Your task to perform on an android device: Go to the TickTick app and edit the date, time, and note in rent is due
Image 0: 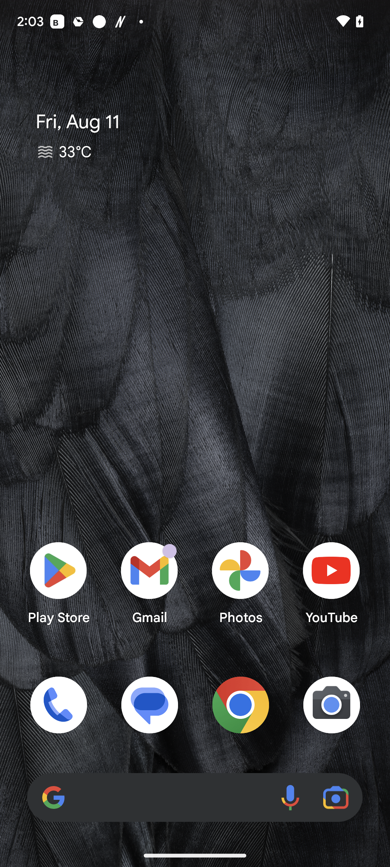
Open the TickTick app
Step 0: open app "TickTick"
Image 1: 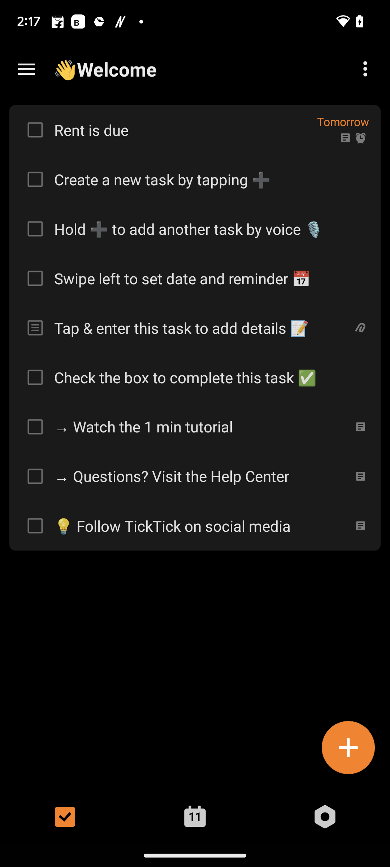
Click on first option 
Step 1: click (185, 130)
Image 2: 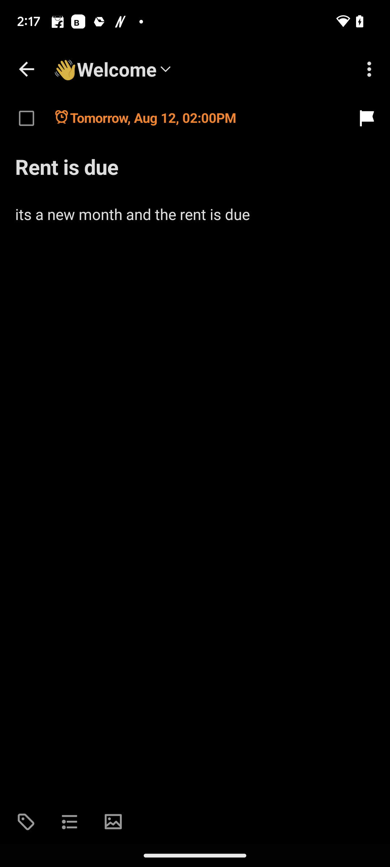
Click on the timer icon at the top of the screen
Step 2: click (155, 117)
Image 3: 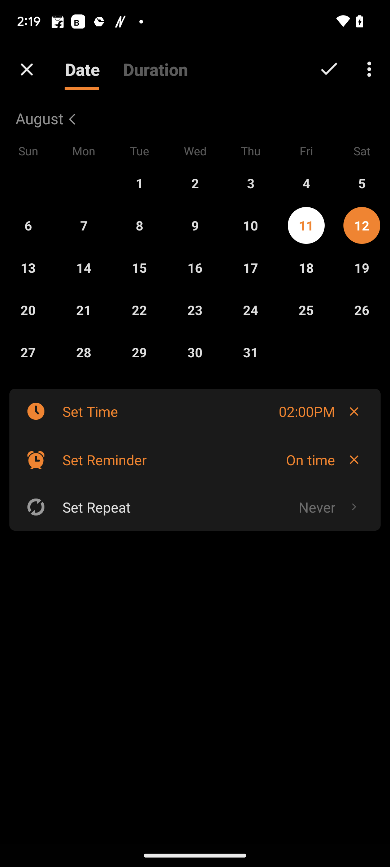
Edit date and time in the Date section
Step 3: click (27, 271)
Image 4: 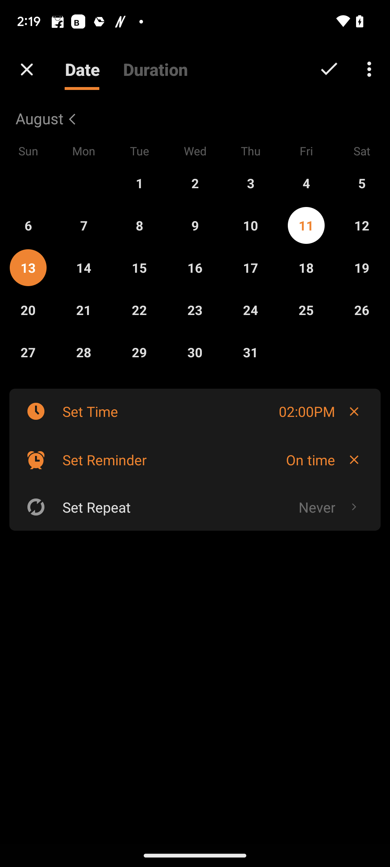
Edit date and time in the Date section
Step 4: click (90, 411)
Image 5: 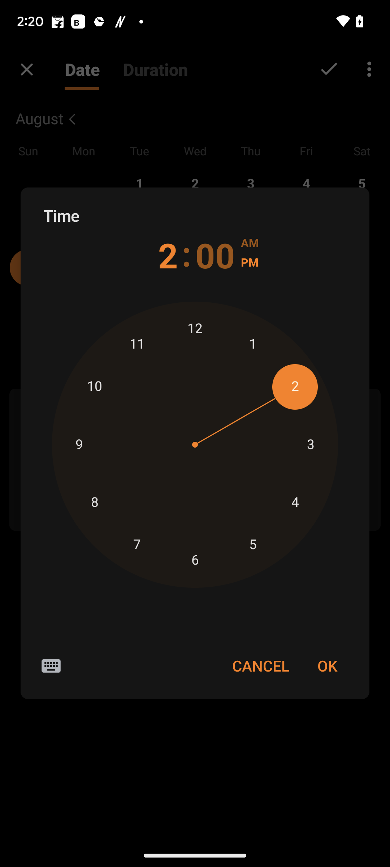
Edit date and time in the Date section
Step 5: click (195, 458)
Image 6: 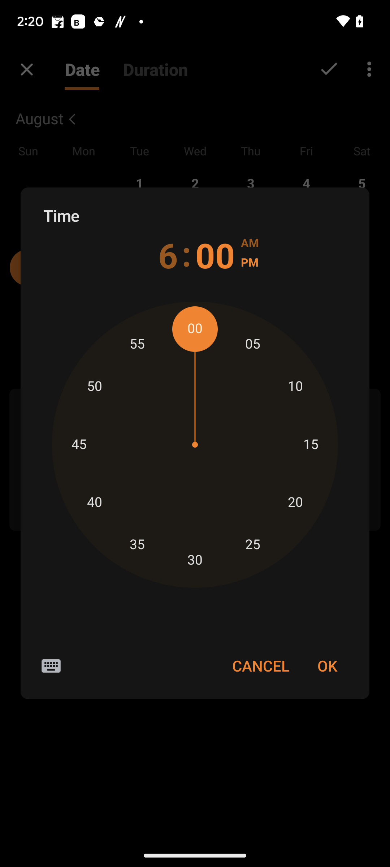
Click the OK option
Step 6: click (327, 666)
Image 7: 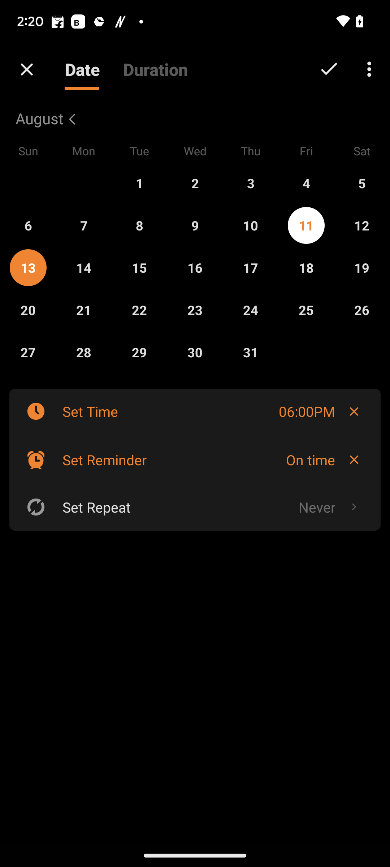
Click on the tick icon at the top right side of the screen
Step 7: click (329, 69)
Image 8: 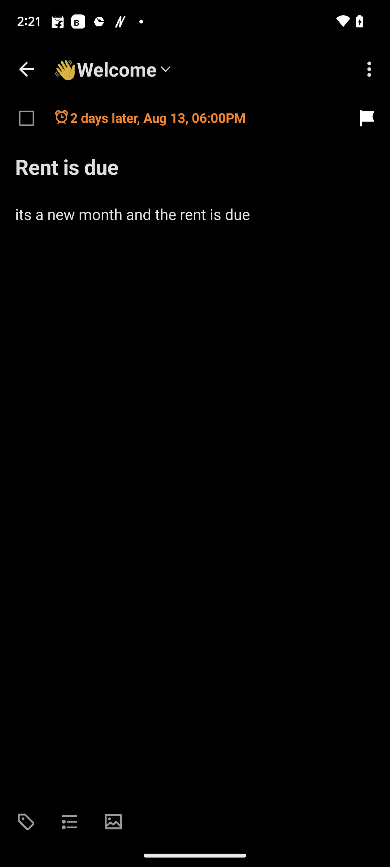
Click on its a new month and the rent is due and edit it to its a new month
Step 8: click (211, 229)
Image 9: 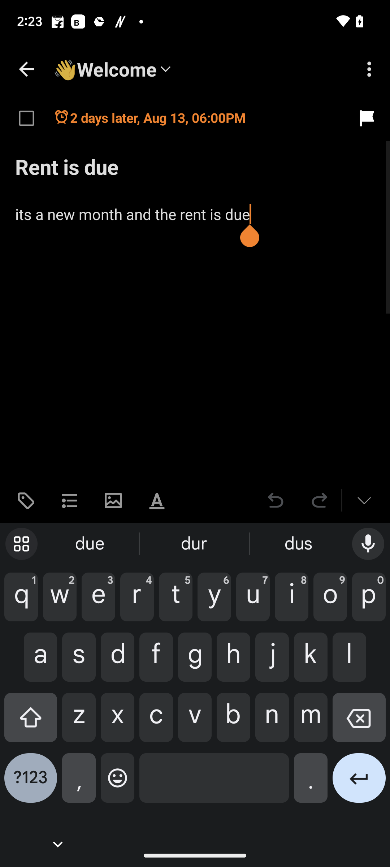
Click on its a new month and the rent is due and edit it to its a new month
Step 9: click (359, 723)
Image 10: 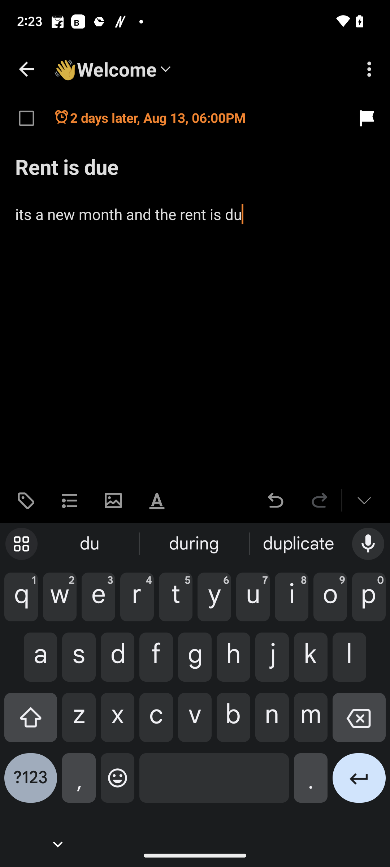
Click on its a new month and the rent is due and edit it to its a new month
Step 10: click (359, 723)
Image 11: 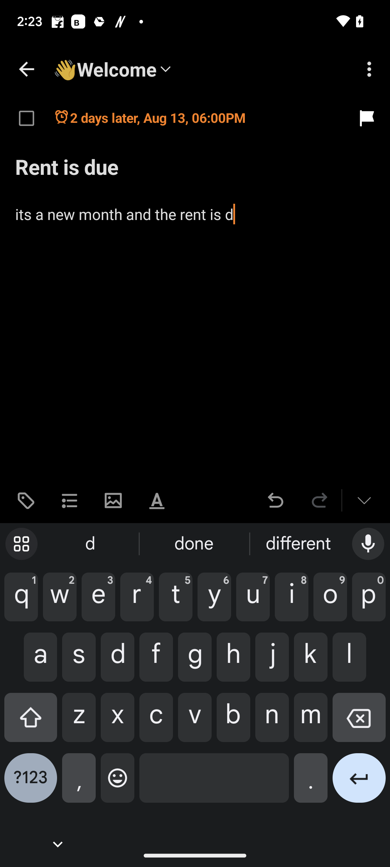
Click on its a new month and the rent is due and edit it to its a new month
Step 11: click (359, 723)
Image 12: 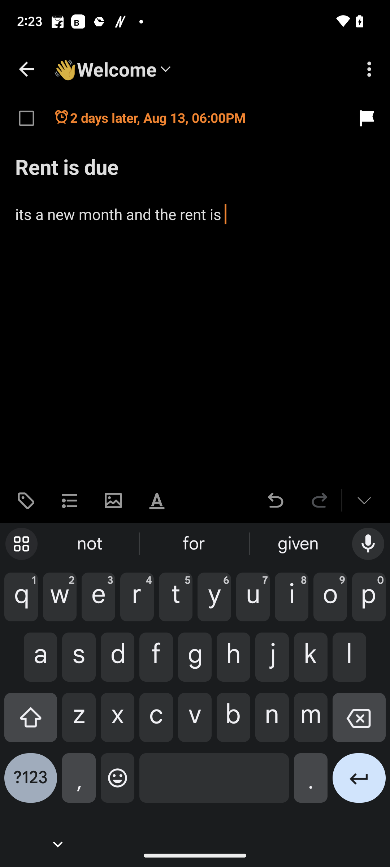
Click on its a new month and the rent is due and edit it to its a new month
Step 12: click (359, 723)
Image 13: 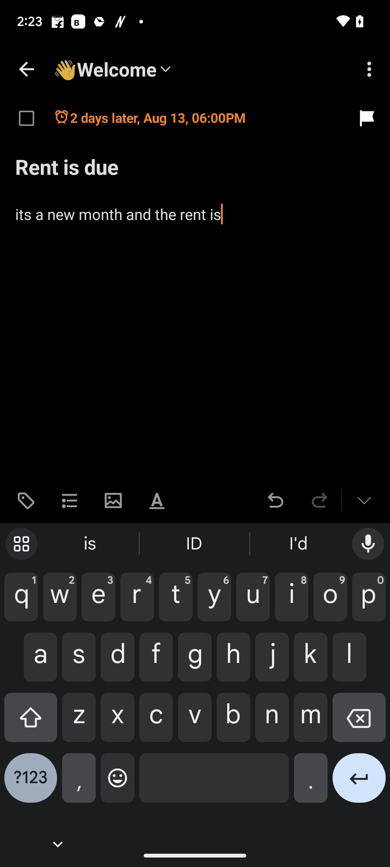
Click on its a new month and the rent is due and edit it to its a new month
Step 13: click (359, 723)
Image 14: 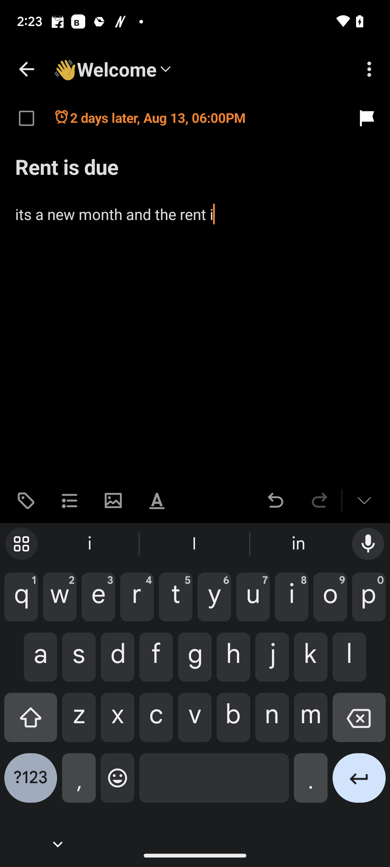
Click on its a new month and the rent is due and edit it to its a new month
Step 14: click (359, 723)
Image 15: 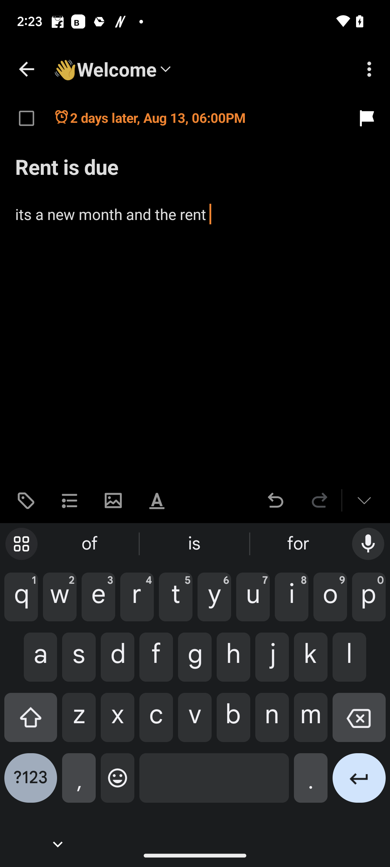
Click on its a new month and the rent is due and edit it to its a new month
Step 15: click (359, 723)
Image 16: 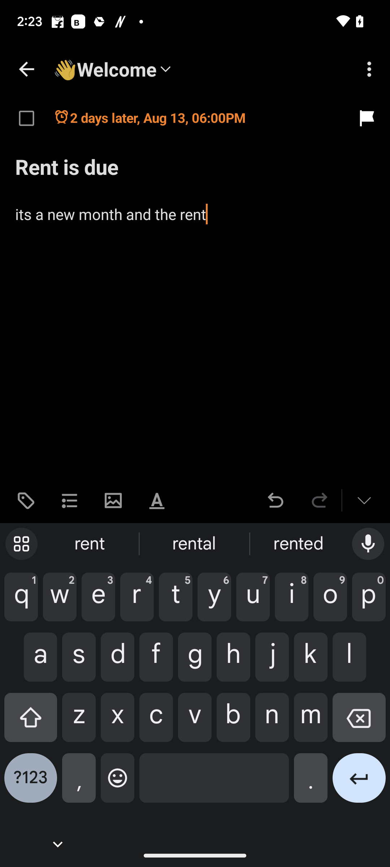
Click on its a new month and the rent is due and edit it to its a new month
Step 16: click (359, 723)
Image 17: 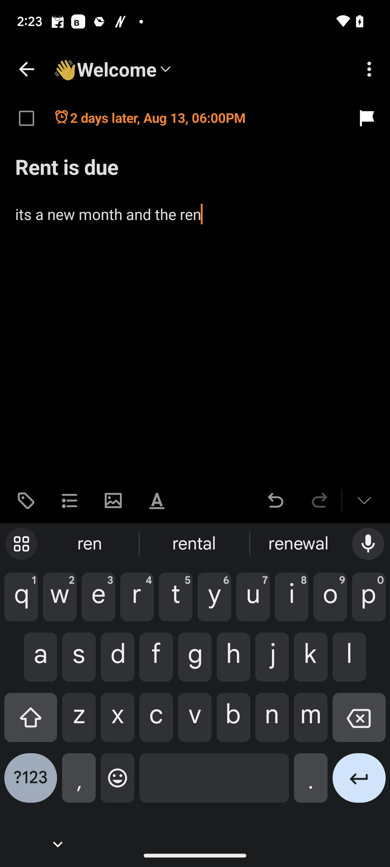
Click on its a new month and the rent is due and edit it to its a new month
Step 17: click (359, 723)
Image 18: 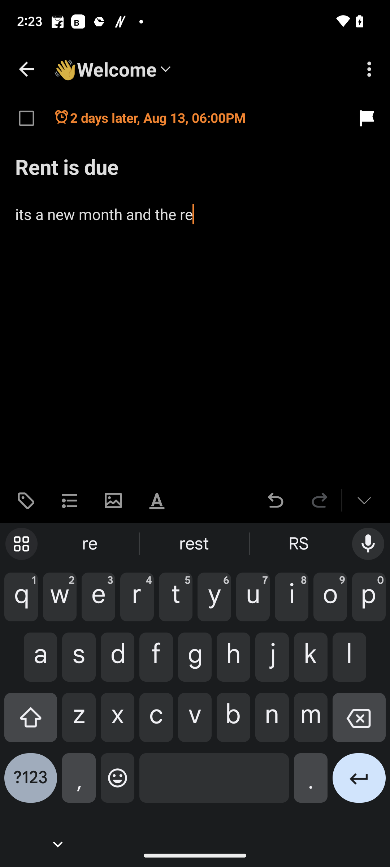
Click on its a new month and the rent is due and edit it to its a new month
Step 18: click (359, 723)
Image 19: 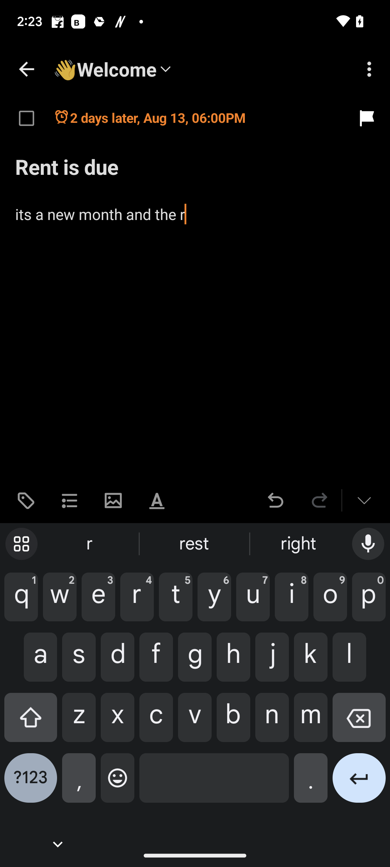
Click on its a new month and the rent is due and edit it to its a new month
Step 19: click (359, 723)
Image 20: 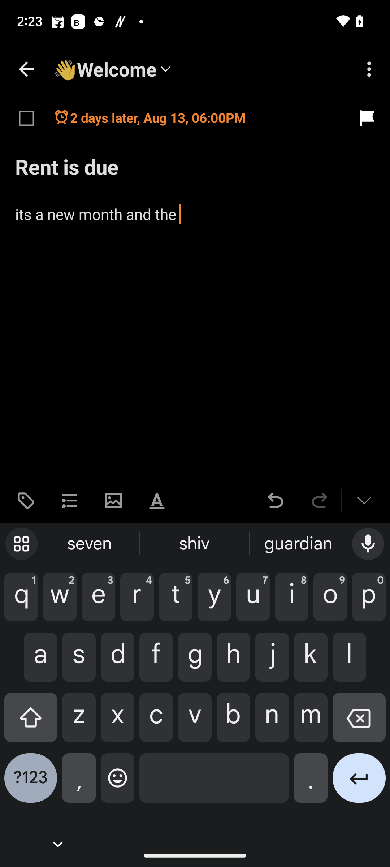
Click on its a new month and the rent is due and edit it to its a new month
Step 20: click (359, 723)
Image 21: 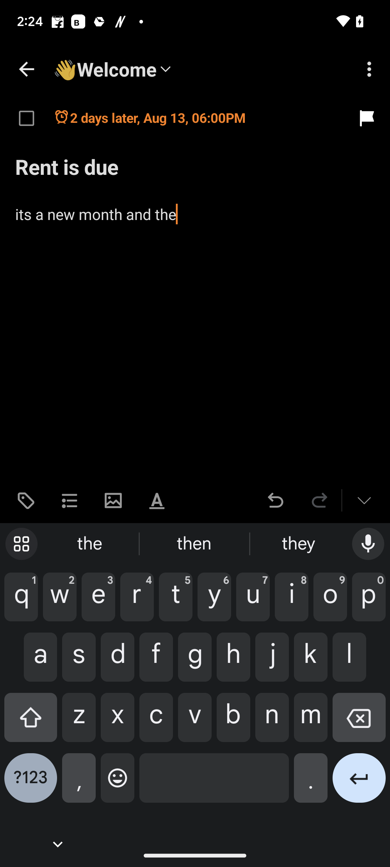
Click on its a new month and the rent is due and edit it to its a new month
Step 21: click (359, 723)
Image 22: 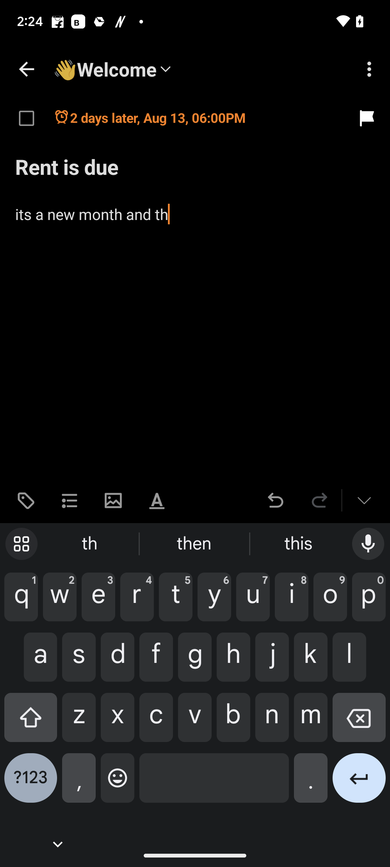
Click on its a new month and the rent is due and edit it to its a new month
Step 22: click (359, 723)
Image 23: 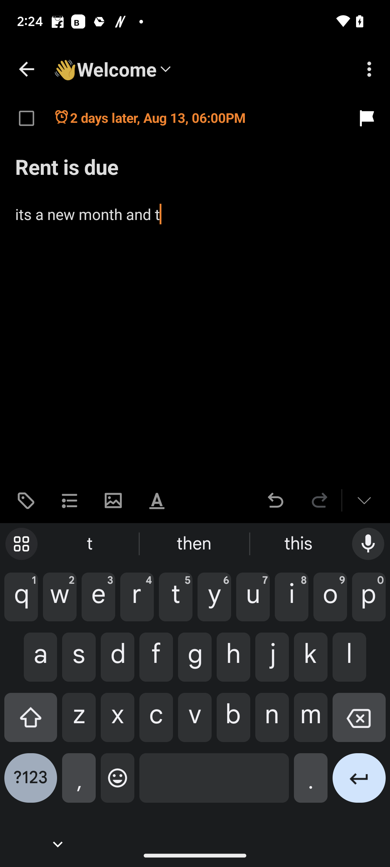
Click on its a new month and the rent is due and edit it to its a new month
Step 23: click (359, 723)
Image 24: 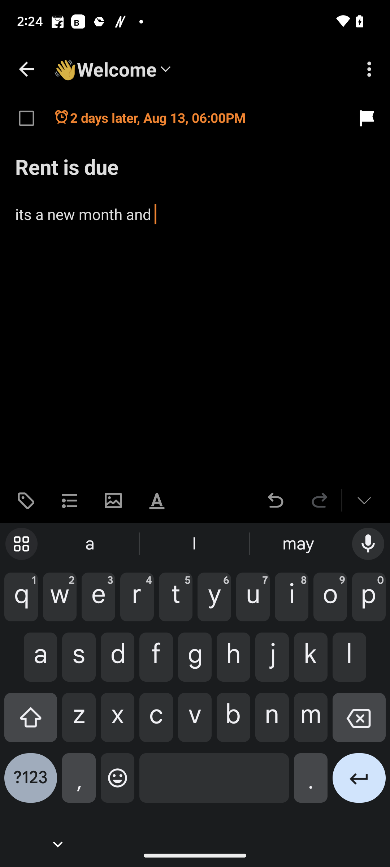
Click on its a new month and the rent is due and edit it to its a new month
Step 24: click (359, 723)
Image 25: 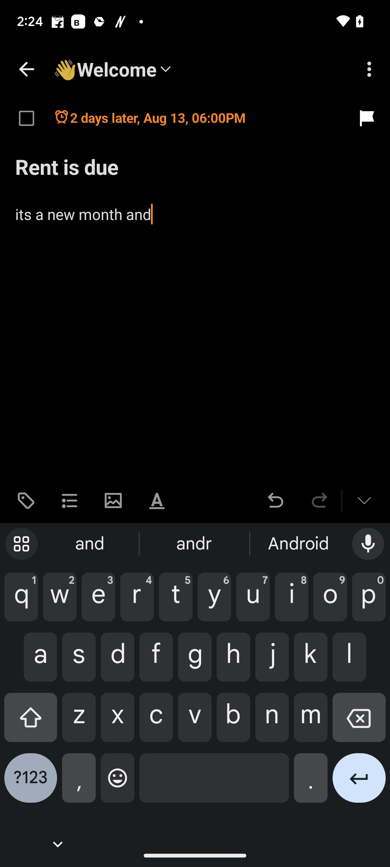
Click on its a new month and the rent is due and edit it to its a new month
Step 25: click (359, 723)
Image 26: 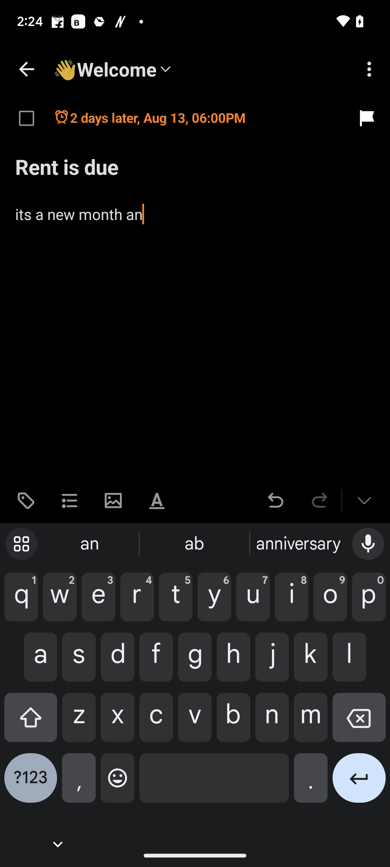
Click on its a new month and the rent is due and edit it to its a new month
Step 26: click (359, 723)
Image 27: 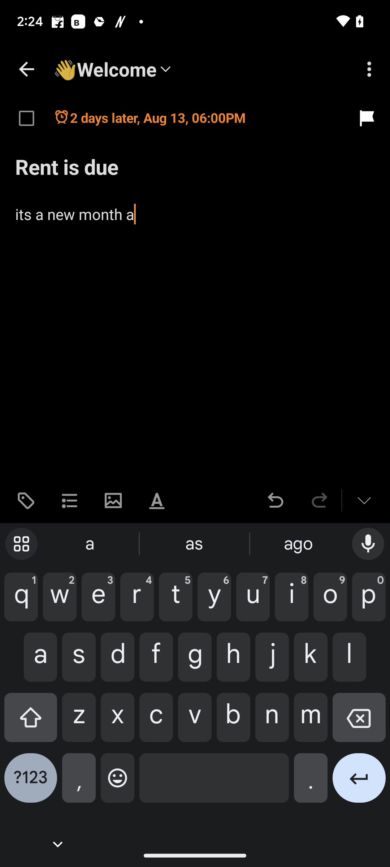
Click on its a new month and the rent is due and edit it to its a new month
Step 27: click (359, 723)
Image 28: 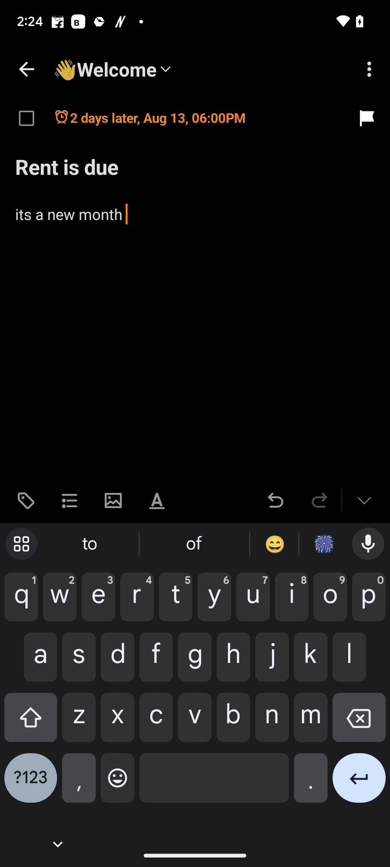
Click on the ellipsis icon at the top right corner of the screen
Step 28: click (369, 72)
Image 29: 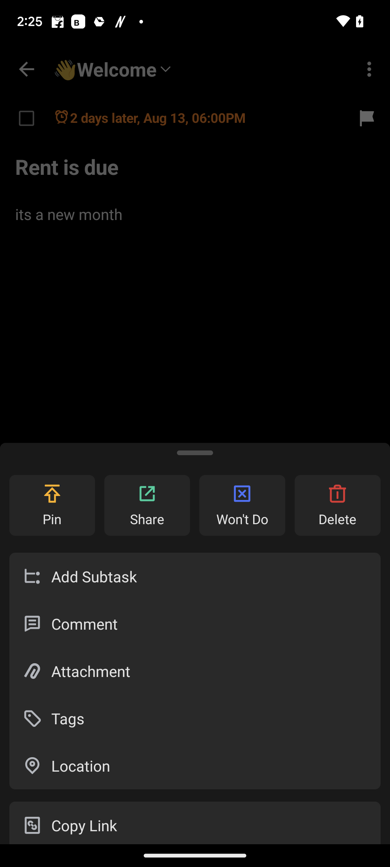
Scroll up
Step 29: scroll down
Image 30: 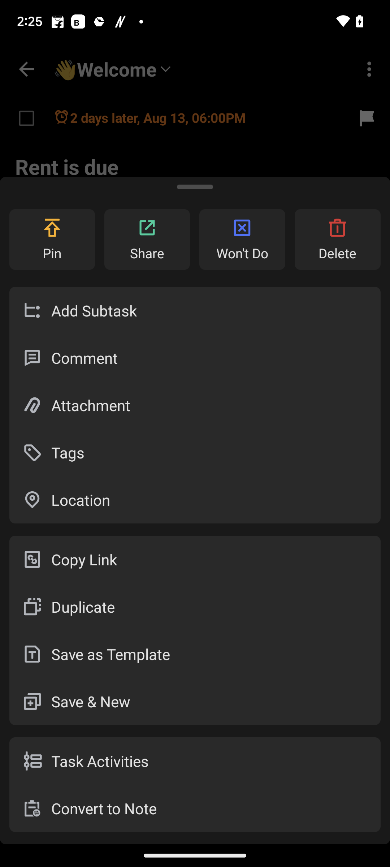
Click on save as template
Step 30: click (111, 654)
Image 31: 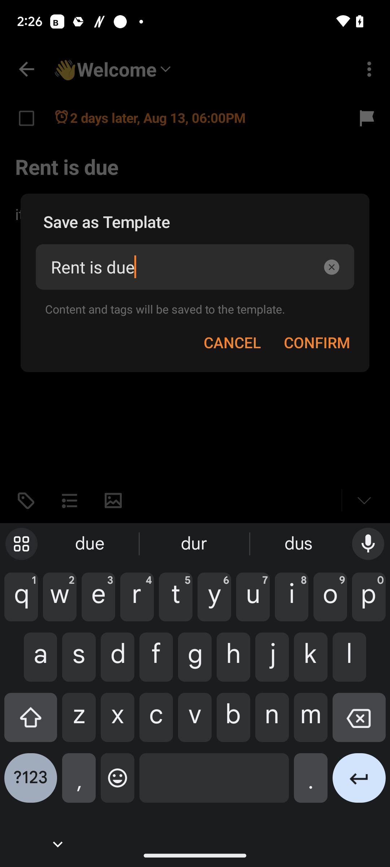
Click on confirm
Step 31: click (317, 342)